Your task to perform on an android device: I'd want to send the Office document file to Cerebra Research via Gmail at dbwscratch.test.id4@gmail.com using the Google Microsoft 365 (Office) app.
Image 0: 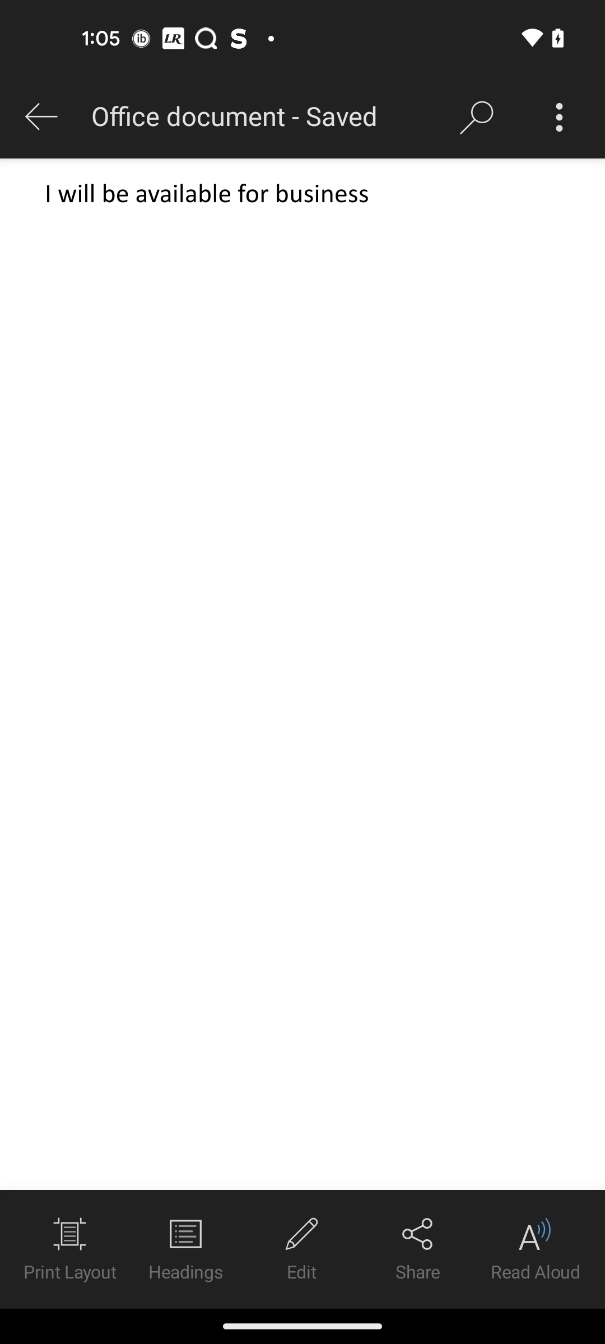
Click on the Share option
Step 0: click (418, 1249)
Image 1: 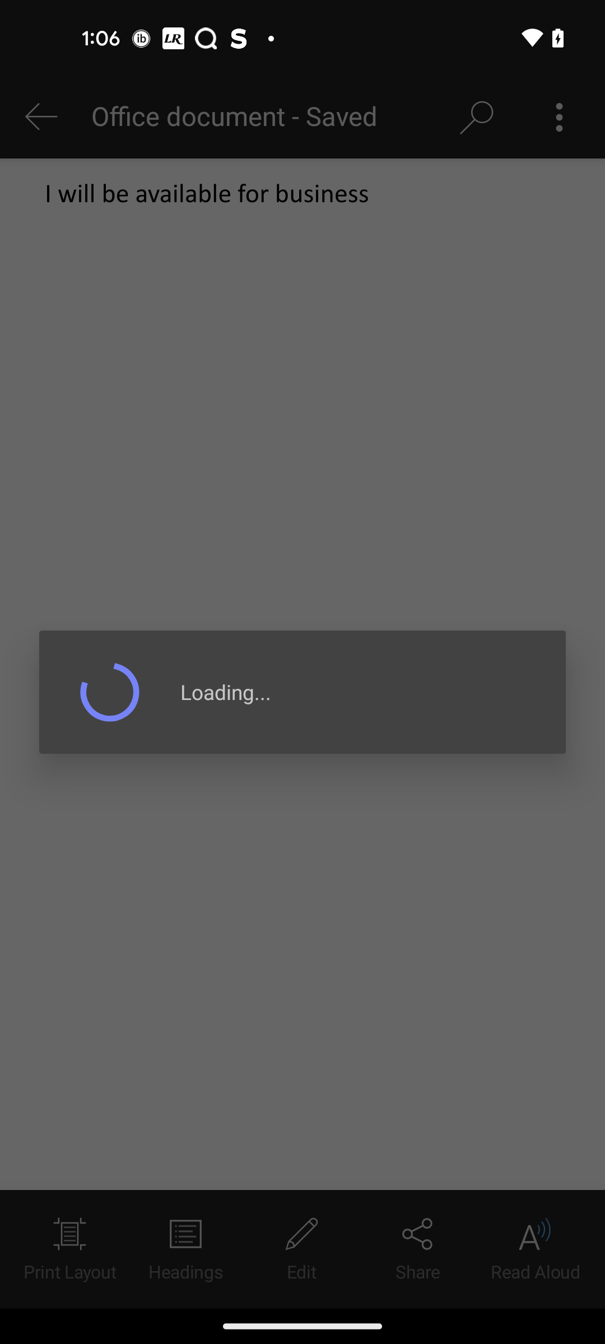
Click on the Share option
Step 1: wait
Image 2: 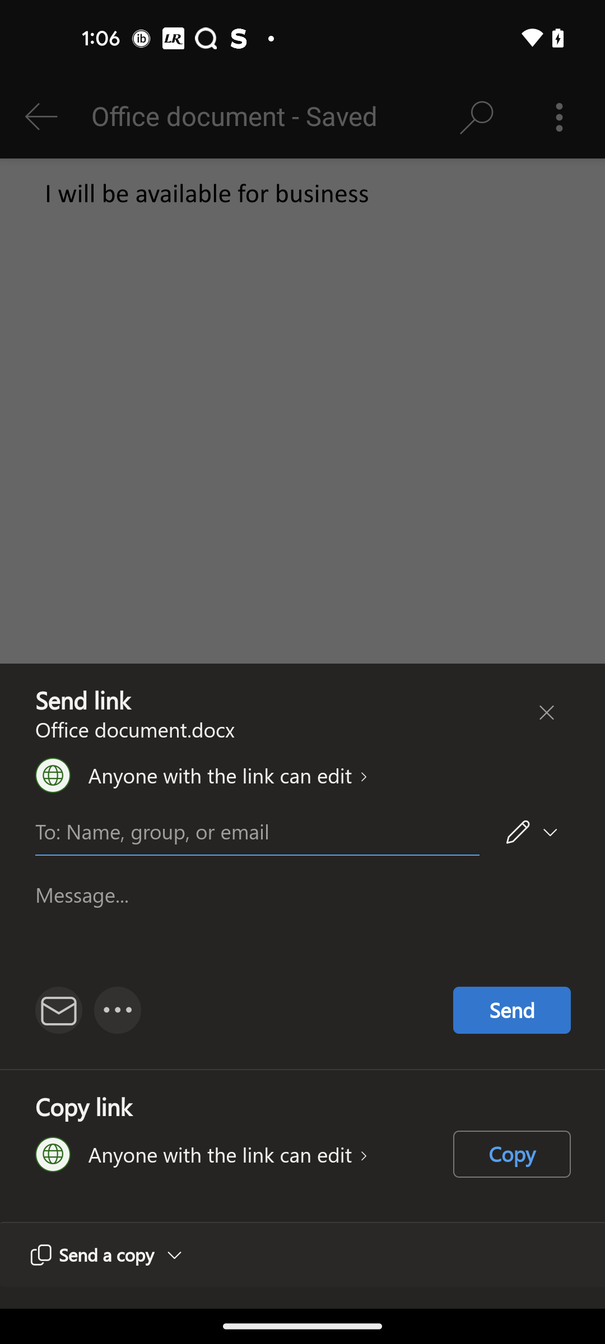
Click on the Mail icon
Step 2: click (49, 1012)
Image 3: 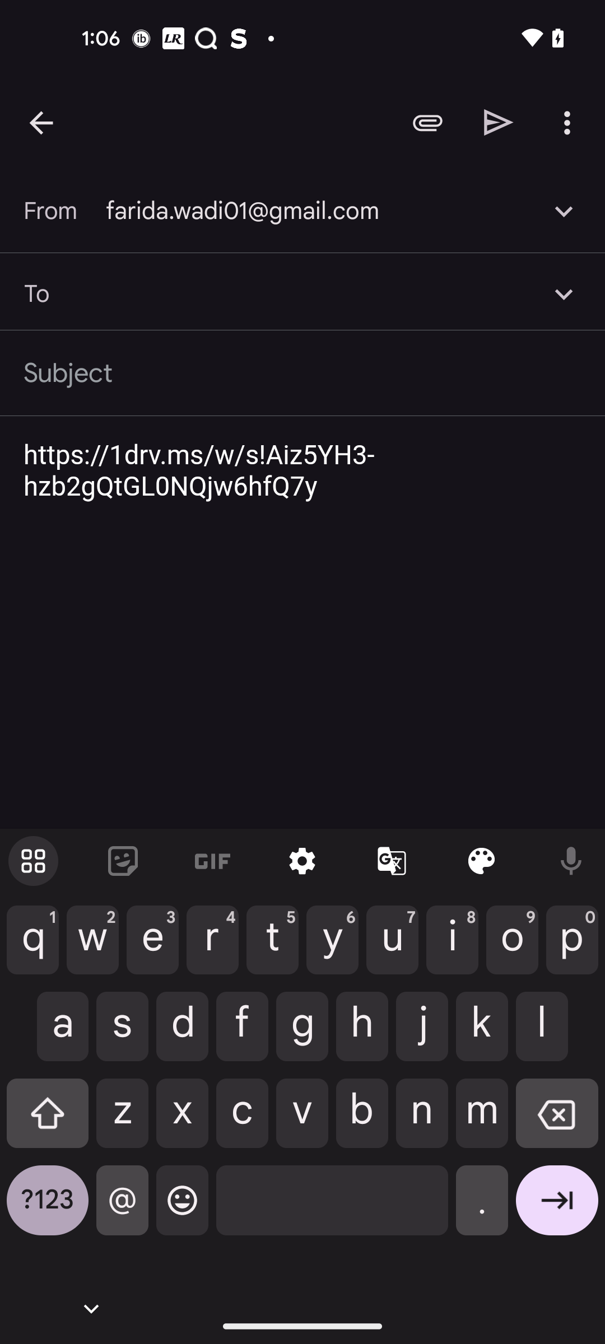
Type dbwscratch.test.id4@gmail.com
Step 3: type "dbwscratch.test.id4@gmail.com"
Image 4: 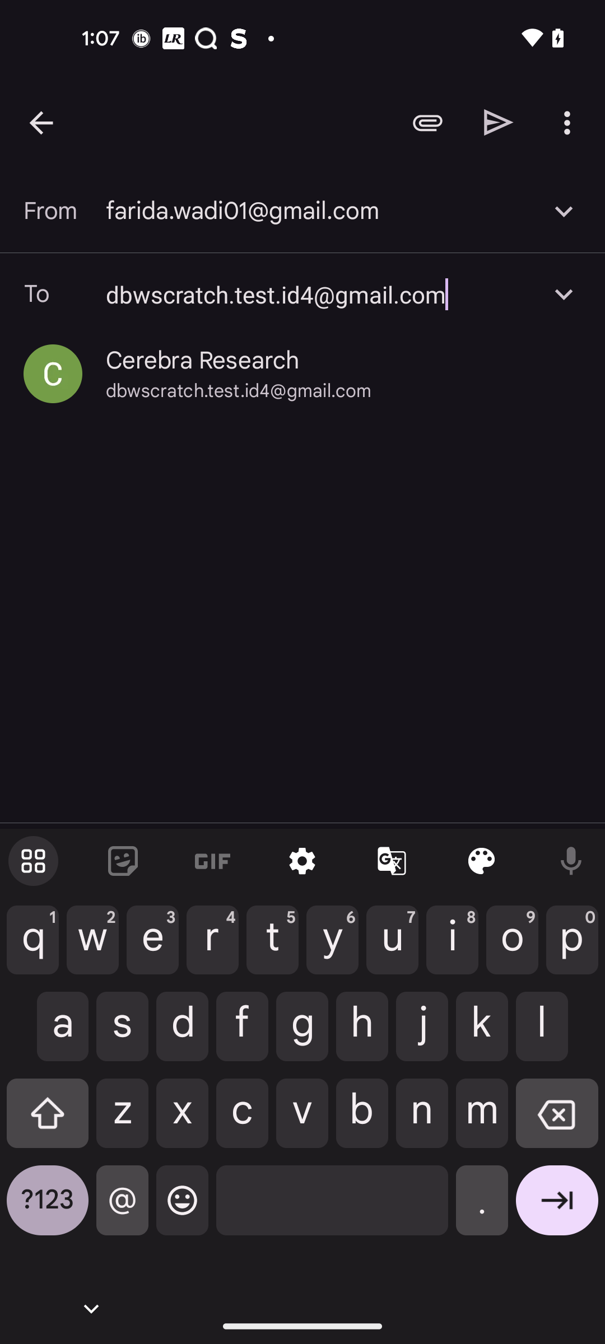
Click on the Cerebra Research email id
Step 4: click (202, 360)
Image 5: 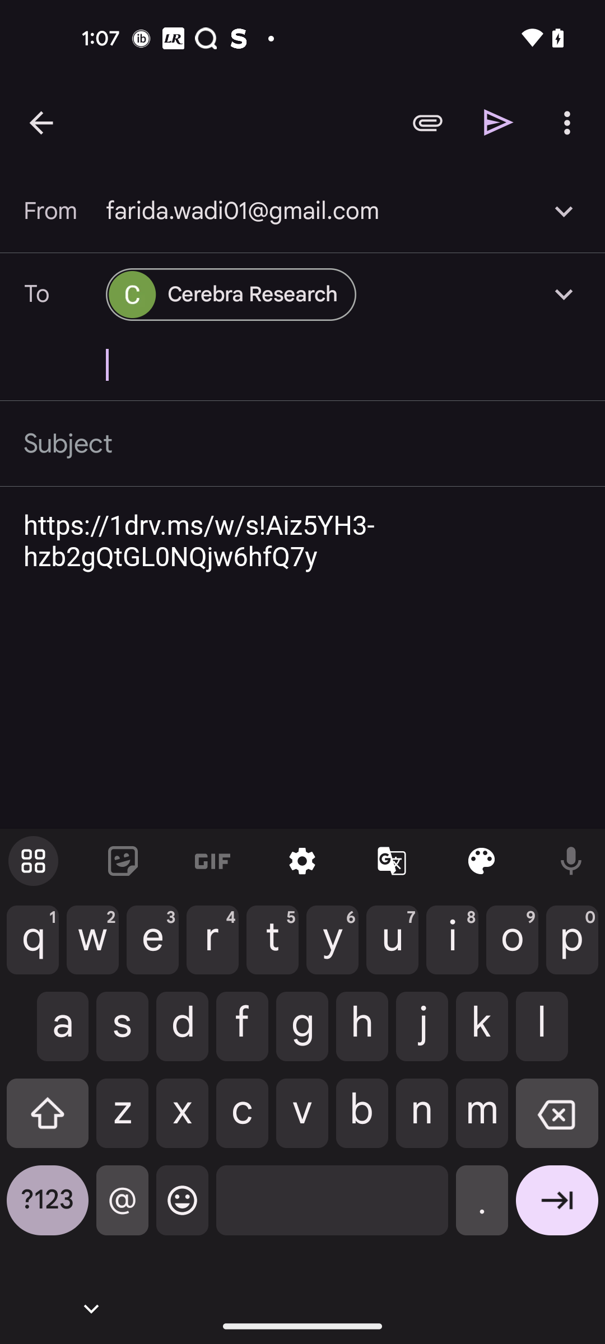
Click on the send icon
Step 5: click (499, 122)